Your task to perform on an android device: Open the Red Cross 1 emergency app and search for 'Send Distress Signal, then Follow the instructions.
Image 0: 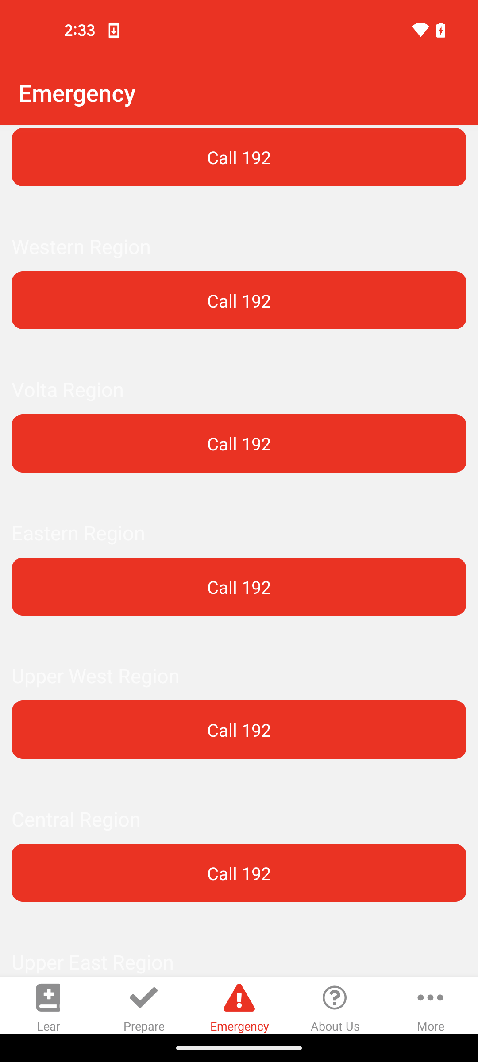
Tap on the Lear option at the bottom left corner of the screen
Step 0: click (48, 997)
Image 2: 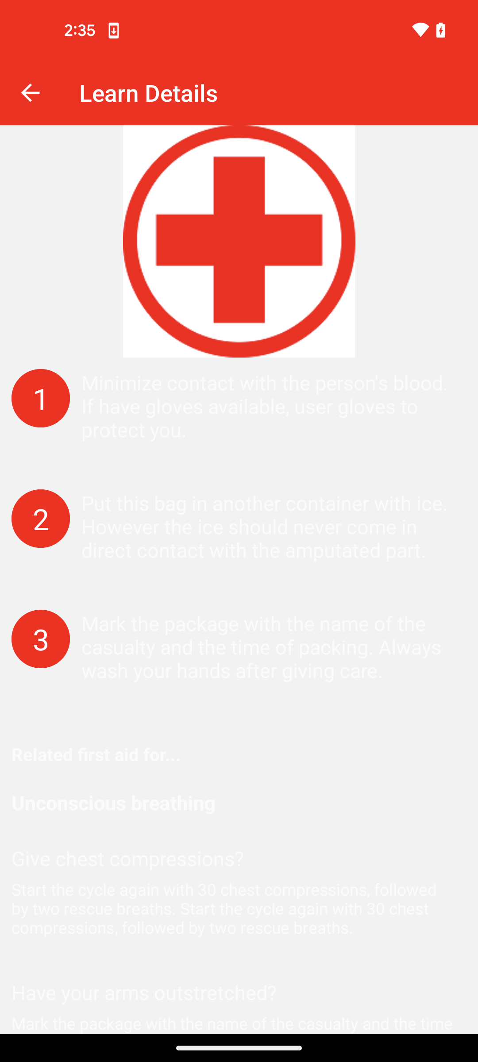
Swipe up to follow the instructions
Step 2: scroll down
Image 3: 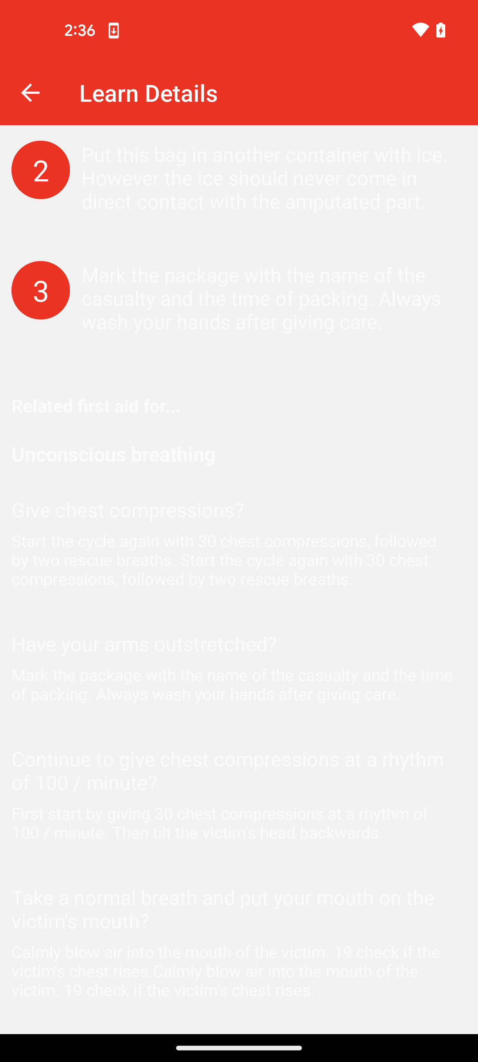
Swipe up to follow the instructions
Step 3: scroll down